Your task to perform on an android device: Compare the Kia Sonet HTX Plus 1.5 with the Kia Seltos HTX 1.5 diesel on the Cars24 app.
Image 0: 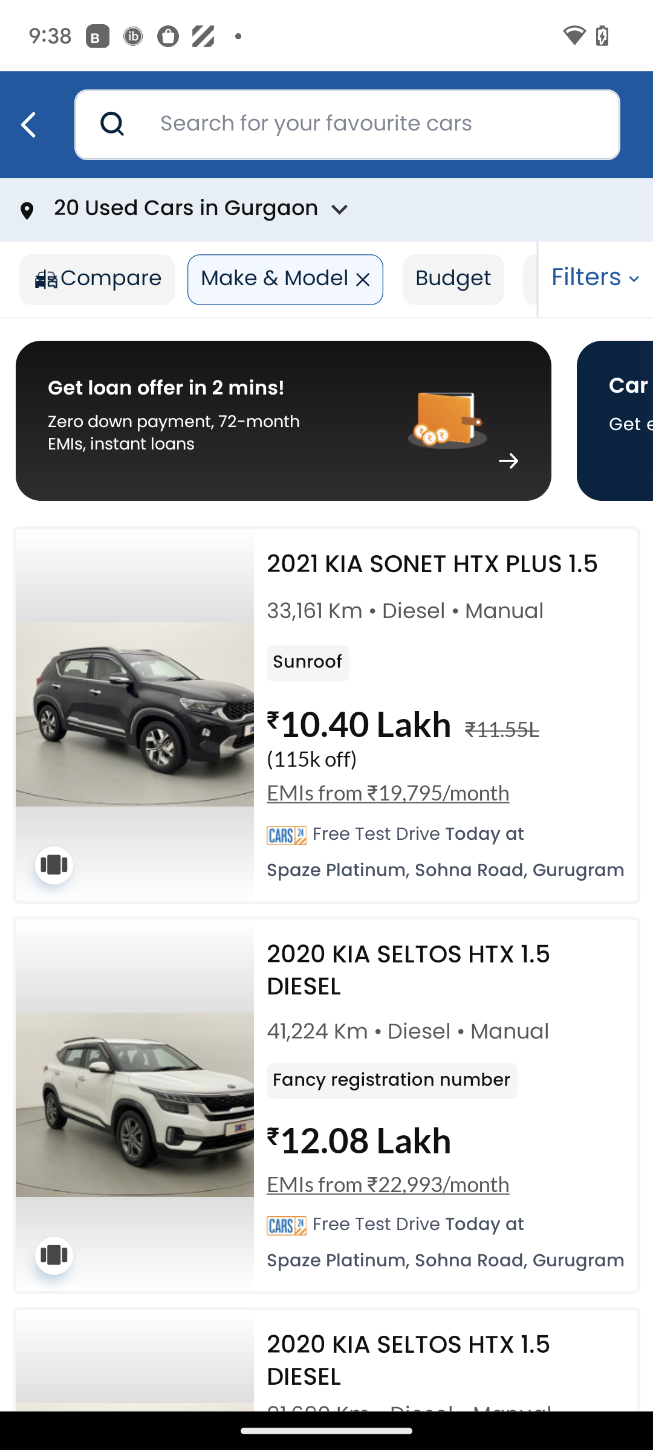
Click on the compare option at the top left of the screen.
Step 0: click (111, 280)
Image 1: 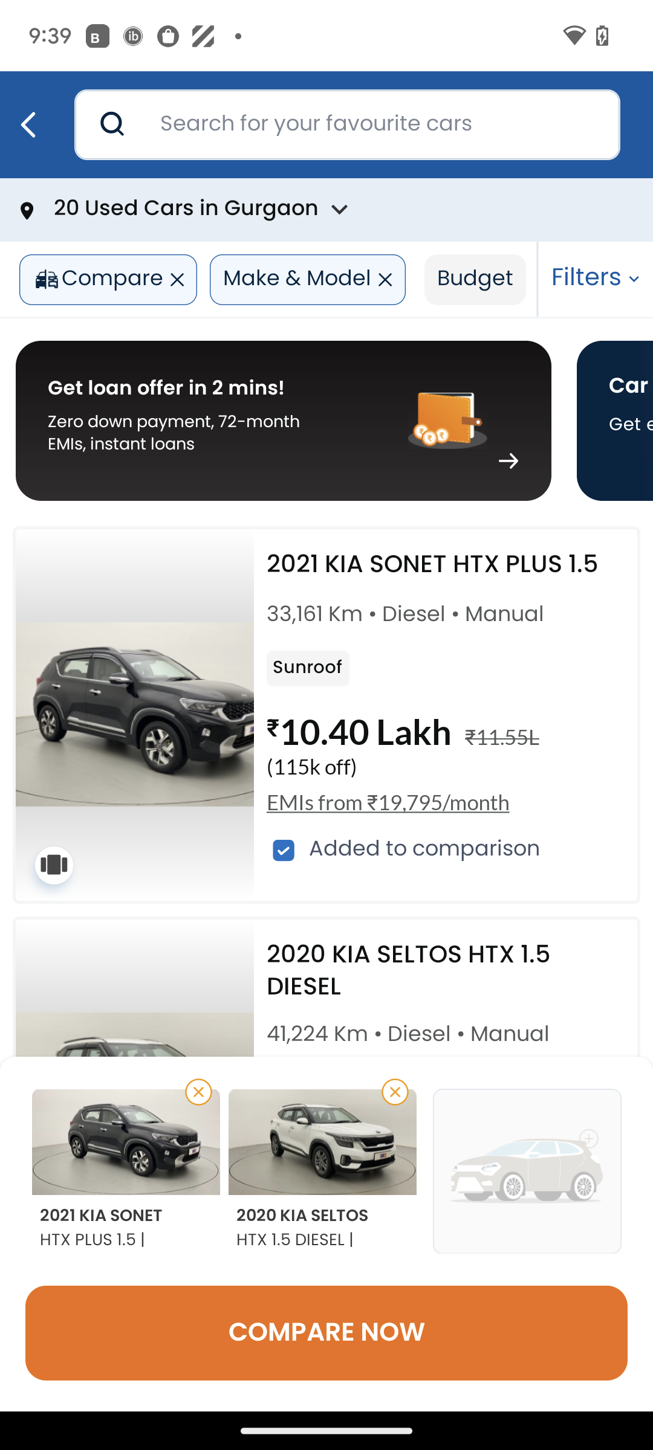
Click on Compare Now at the bottom of the screen.
Step 1: click (326, 1333)